Your task to perform on an android device: Using the Puma app, compare the prices of various shoe models from the same brand.
Image 0: 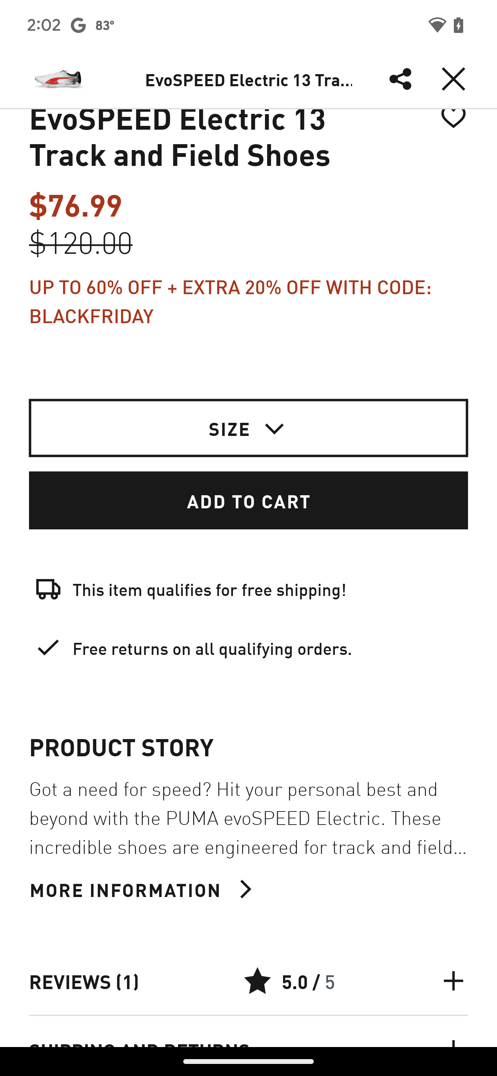
swipe up on the screen to view the other shoes
Step 0: scroll down
Image 1: 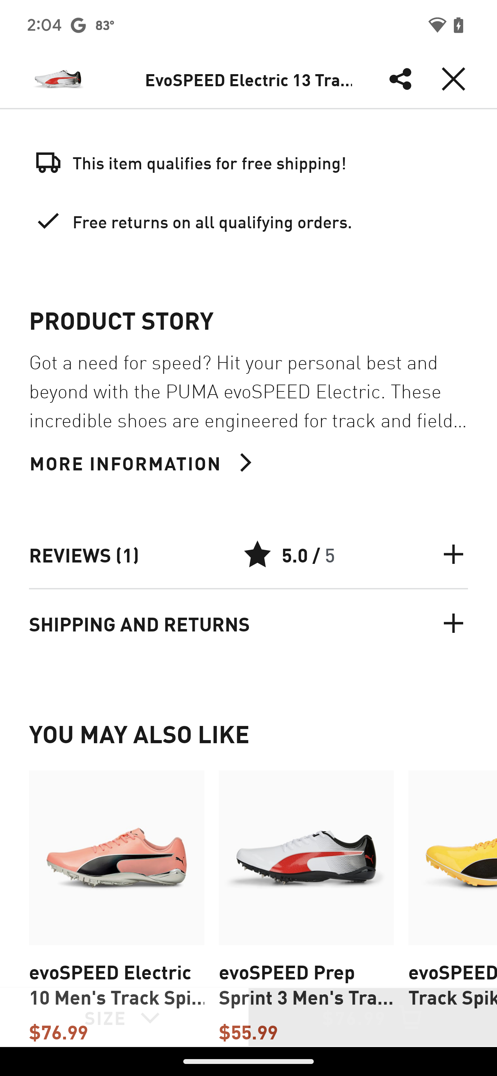
swipe up on the screen to view the other shoes
Step 1: scroll down
Image 2: 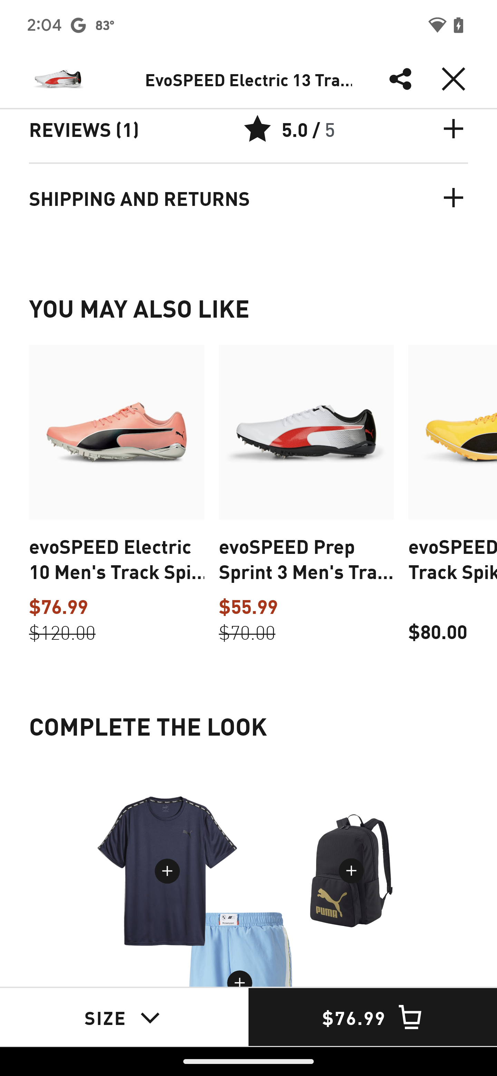
Swipe toward the left to view the shoes
Step 2: scroll right
Image 3: 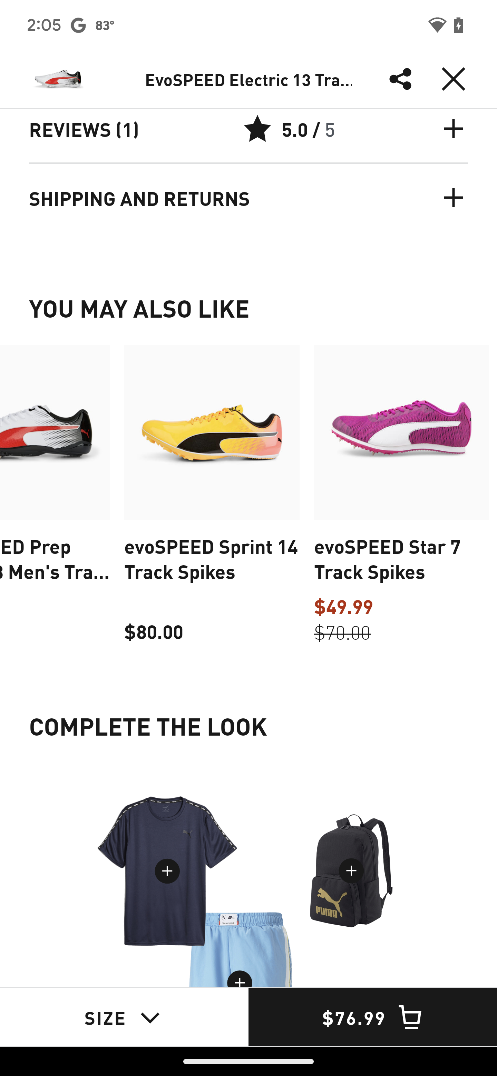
Swipe toward the left to view the shoes
Step 3: scroll right